Your task to perform on an android device: I want to see the walking directions from residence to Ristorante Pizzeria Positano in the Google Maps app.
Image 0: 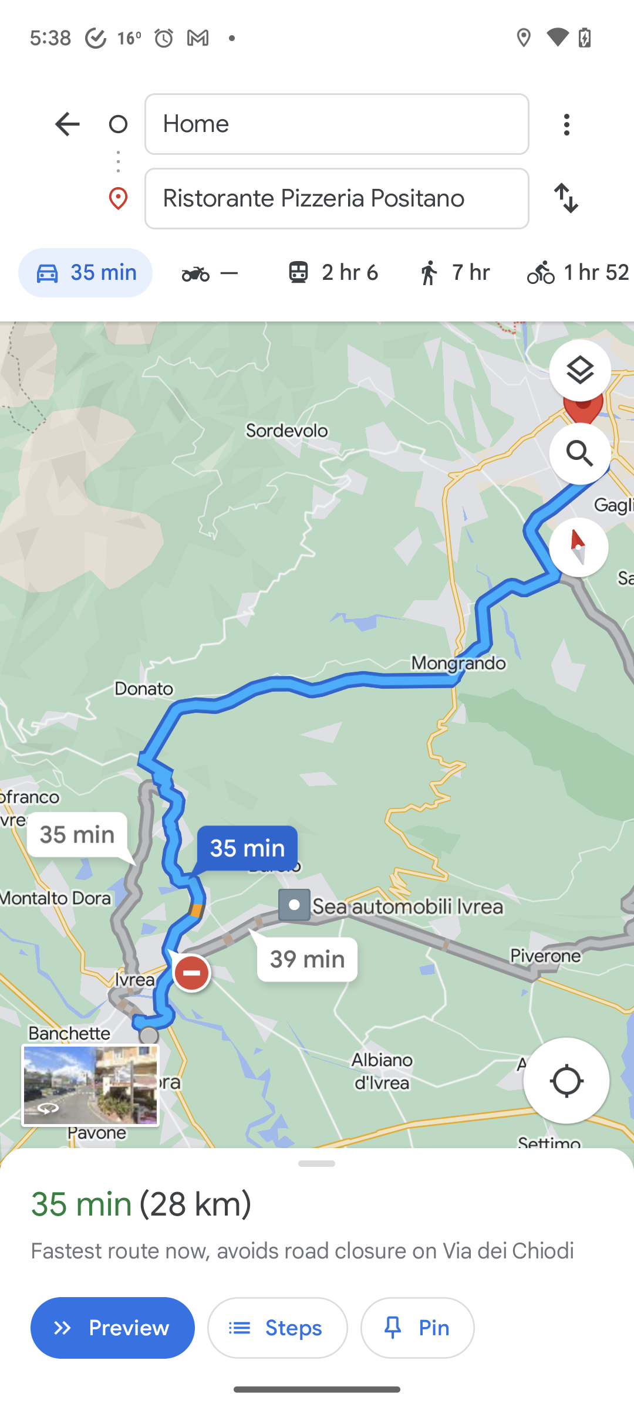
Click on the walking route tab
Step 0: click (471, 272)